Your task to perform on an android device: From the profile, everything appears to be great, but I want to know more about the specifics, thus I want to view the information of the bus between 8:43 Am to 9:33 Am on the GVB app.
Image 0: 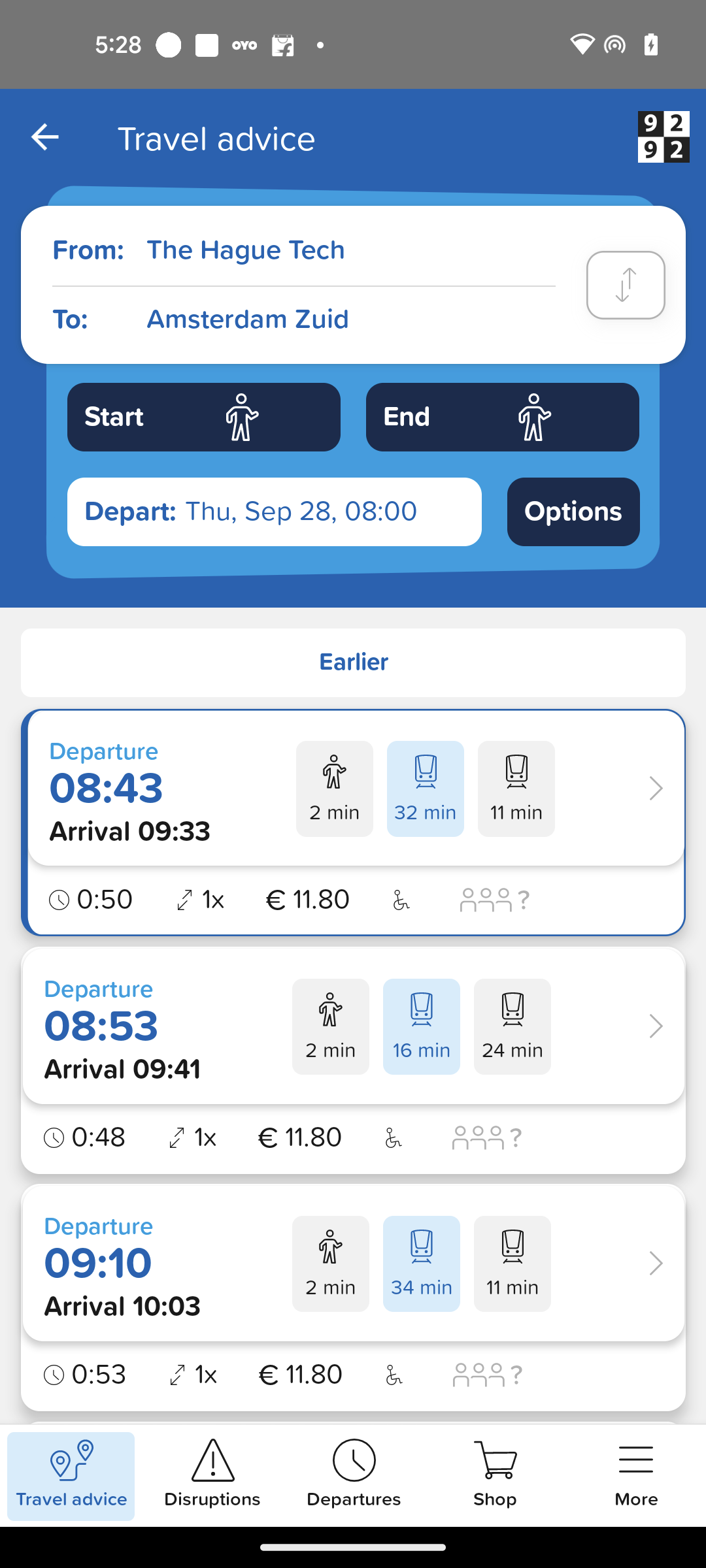
Open the bus schedule between 8:43 AM to 9:33 AM 
Step 0: click (163, 789)
Image 1: 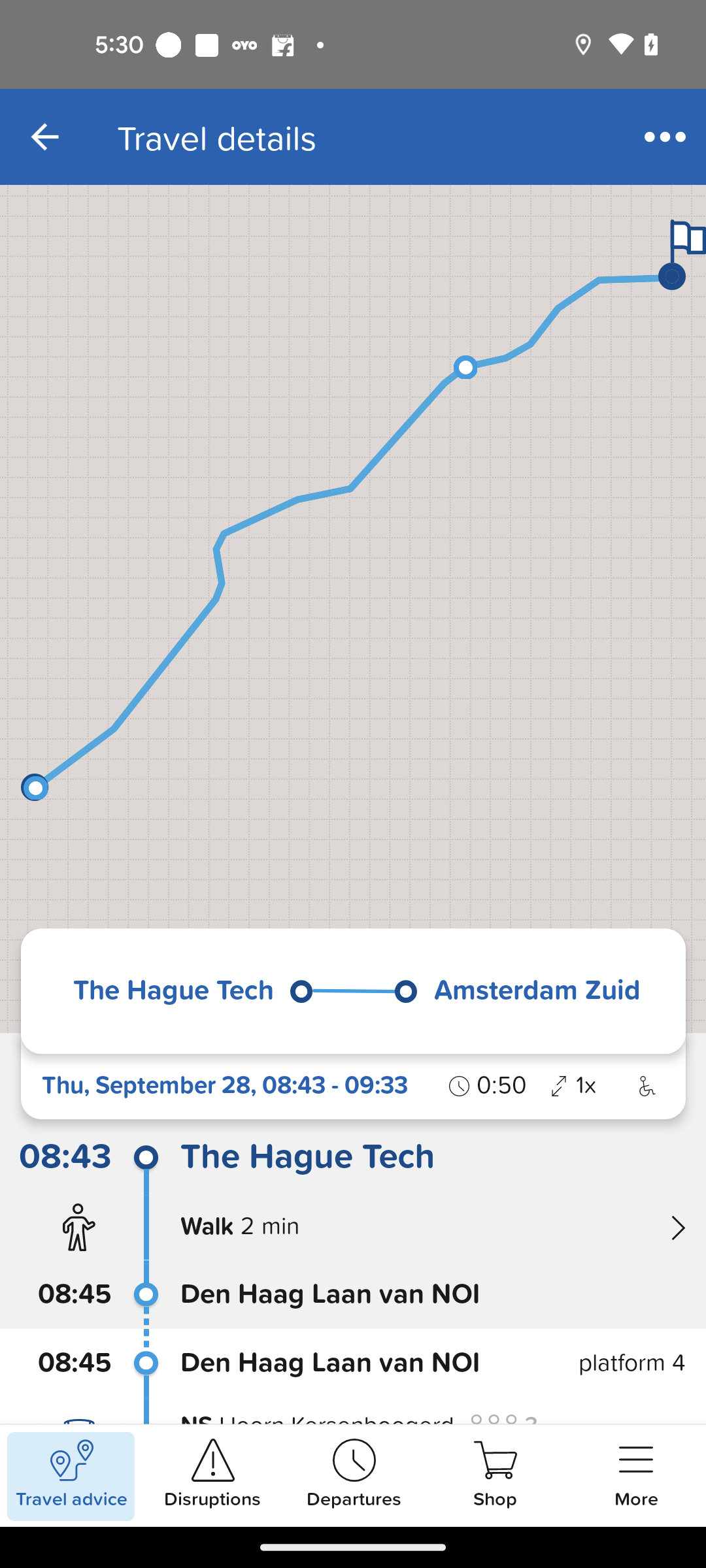
Swipe up to view details
Step 1: scroll down